Your task to perform on an android device: I want to look at my saved locations.
Image 0: 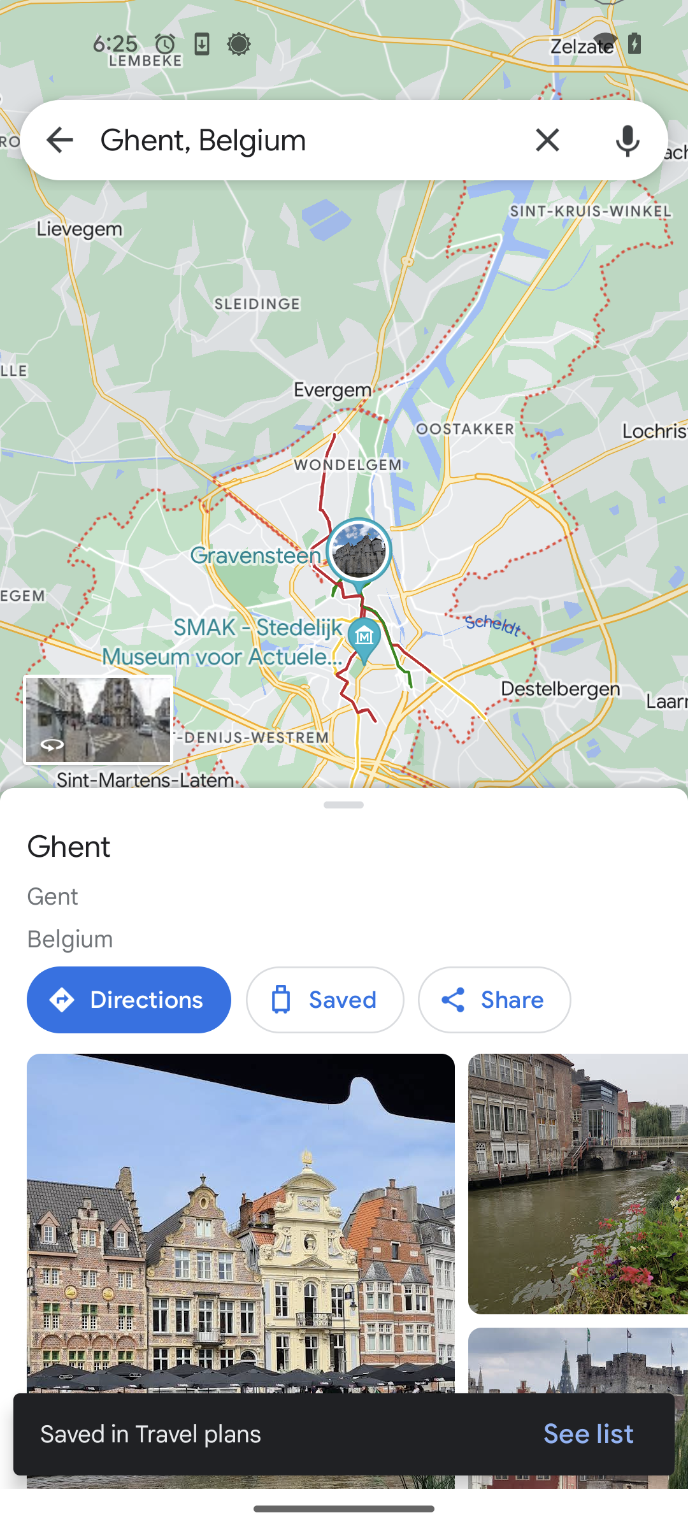
Tap on the see list option to view saved places
Step 0: click (589, 1433)
Image 1: 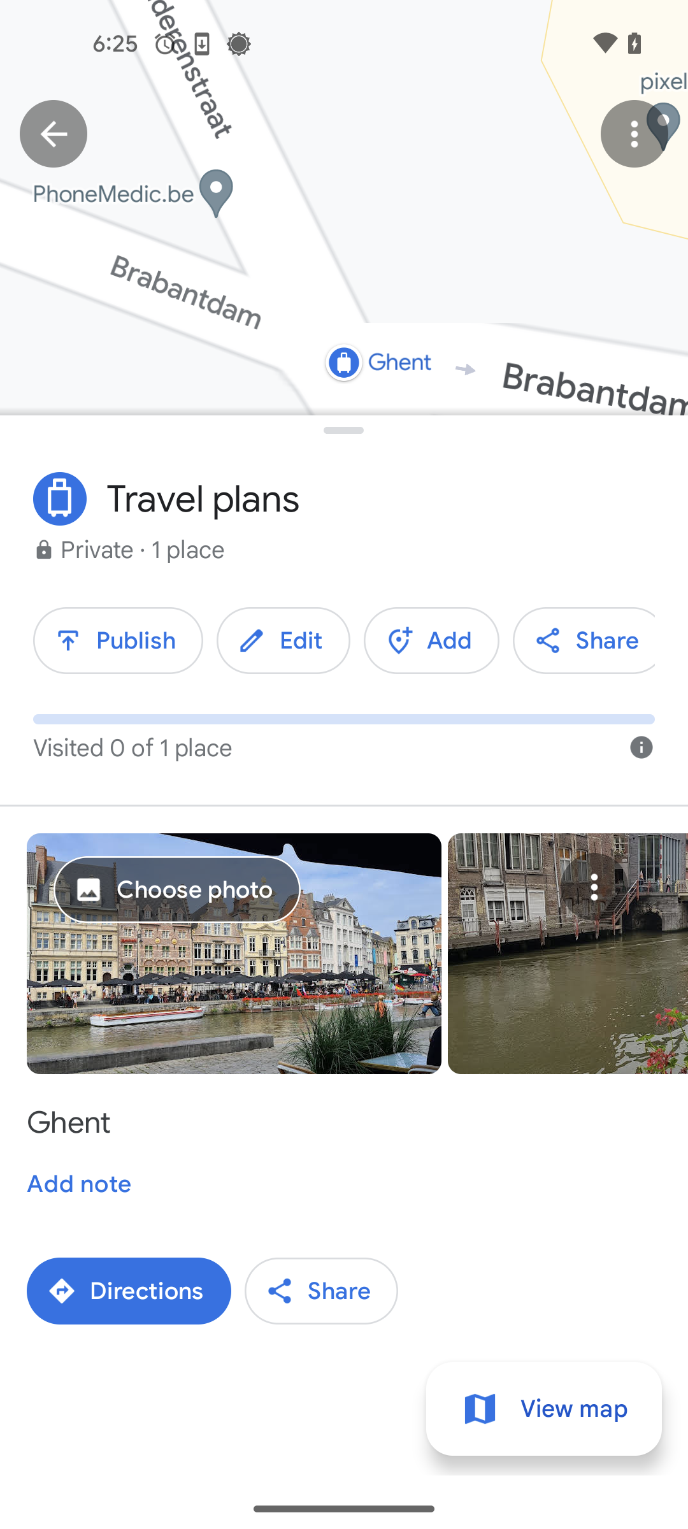
Swipe left to view more
Step 1: scroll right